Your task to perform on an android device: I want to listen to emotional empowerment meditation by Nithya Shanti on the Idanim app.
Image 0: 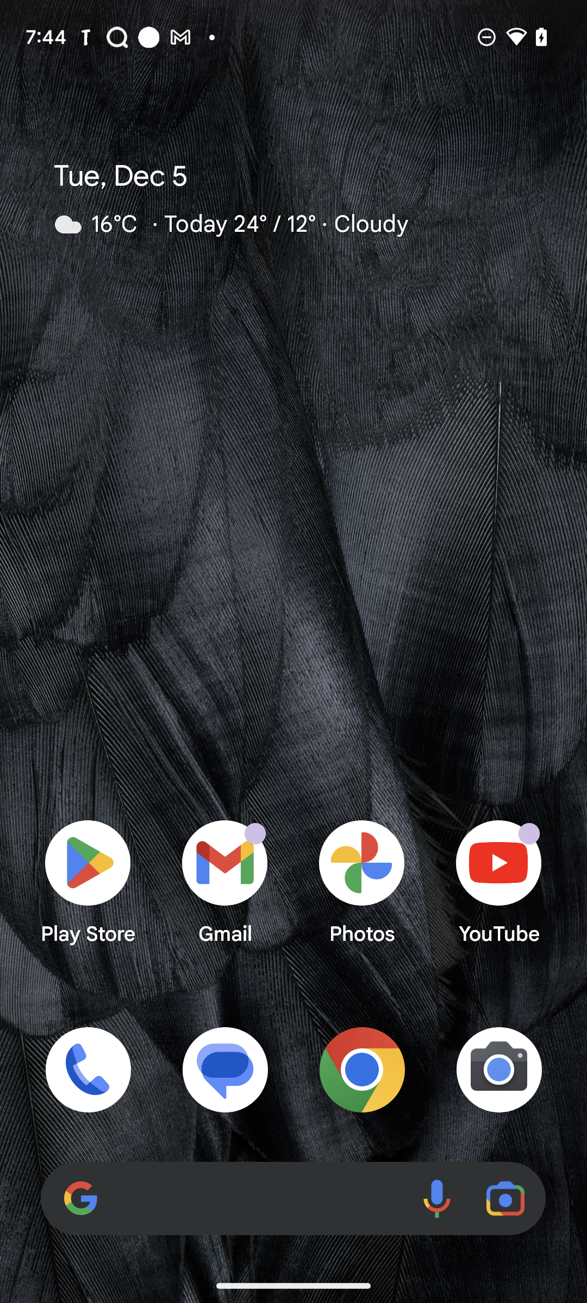
Open the Idanim app.
Step 0: open app "Idanim"
Image 1: 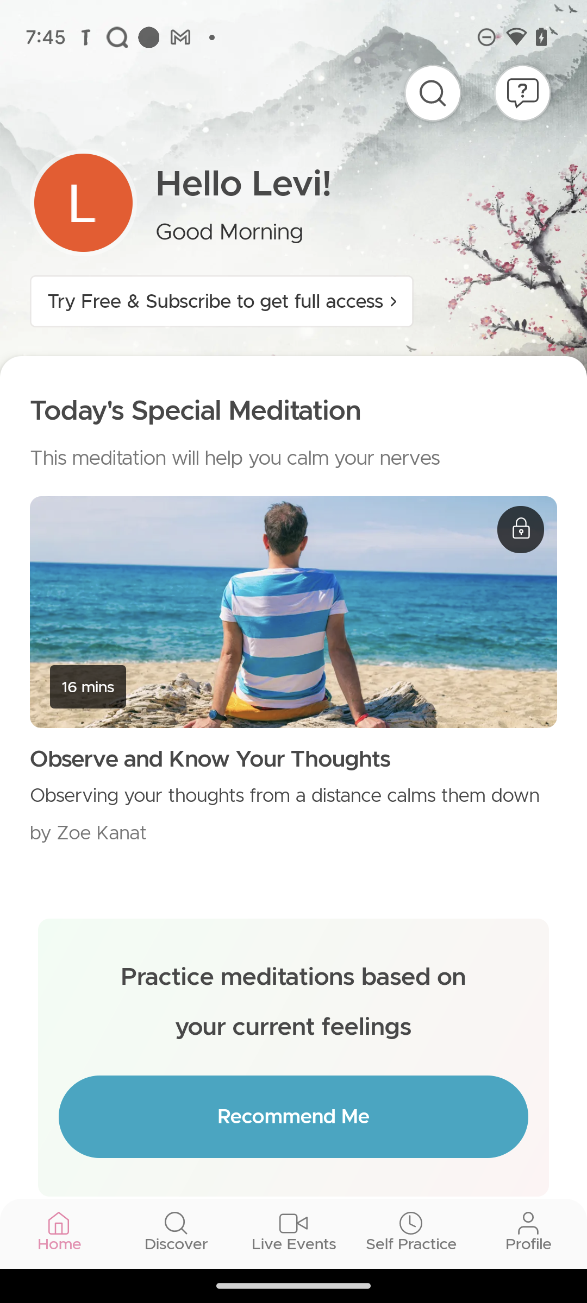
Click on the search icon on the top right side of the screen.
Step 1: click (433, 92)
Image 3: 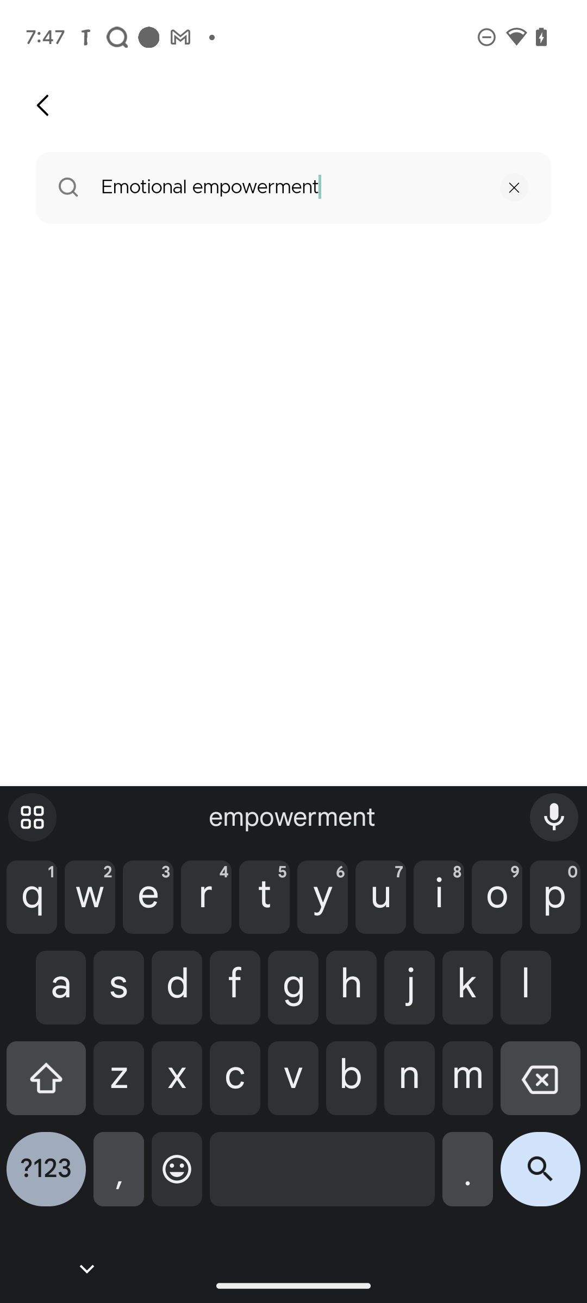
Click on the search icon on the bottom right side of the screen.
Step 3: click (540, 1178)
Image 4: 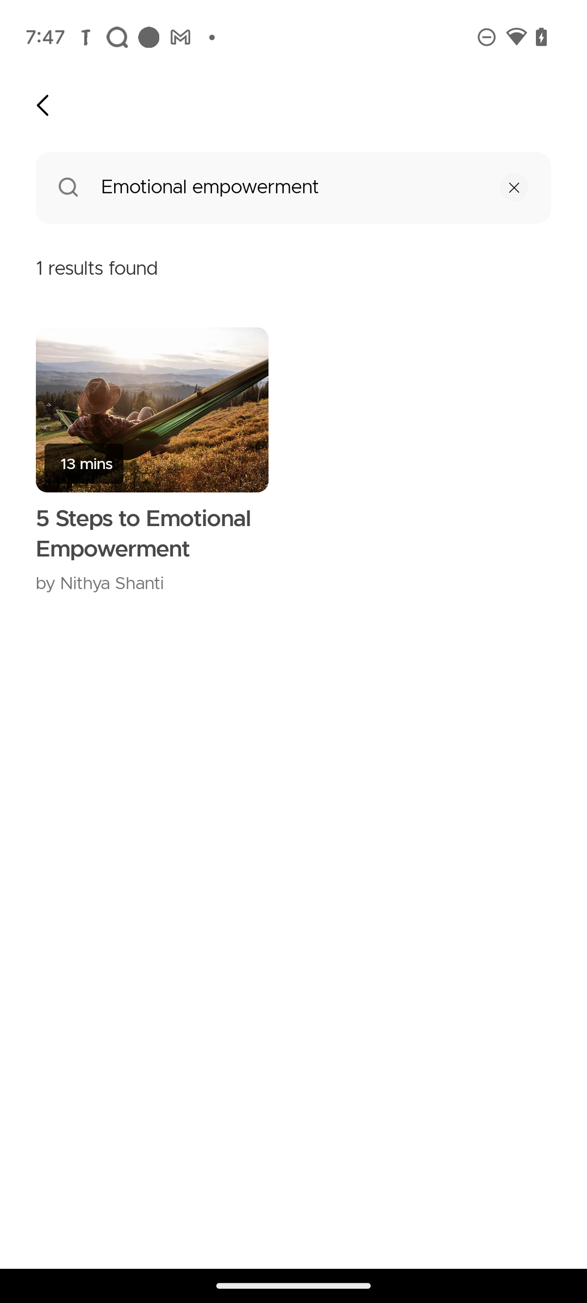
Click on the given suggestion.
Step 4: click (152, 409)
Image 5: 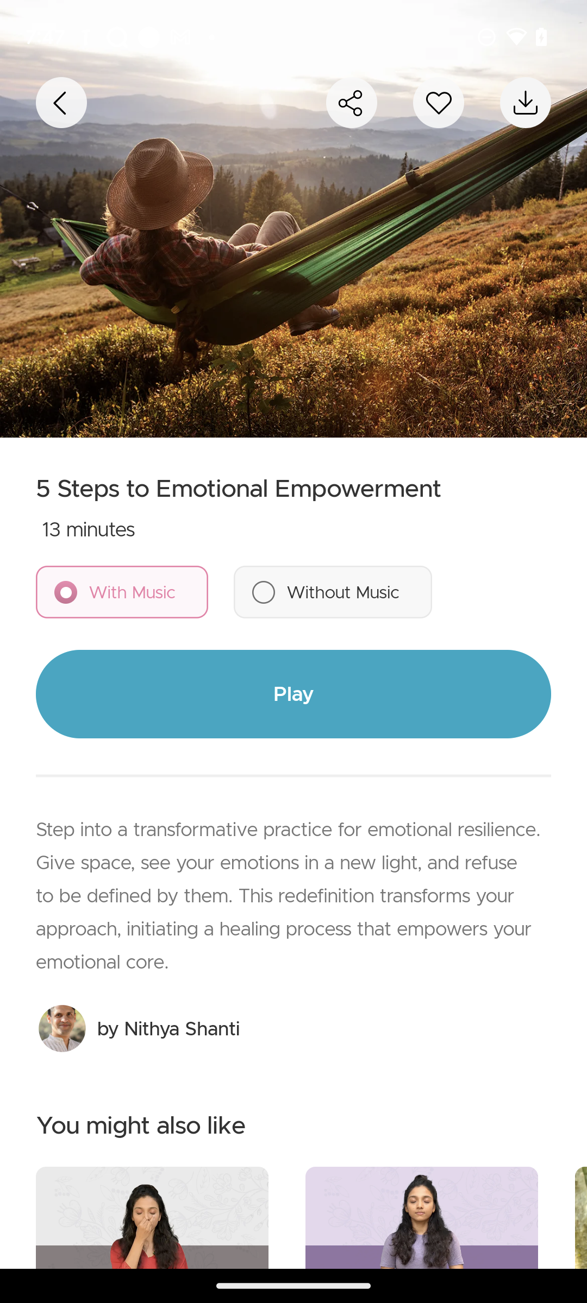
Click on the play button.
Step 5: click (293, 693)
Image 6: 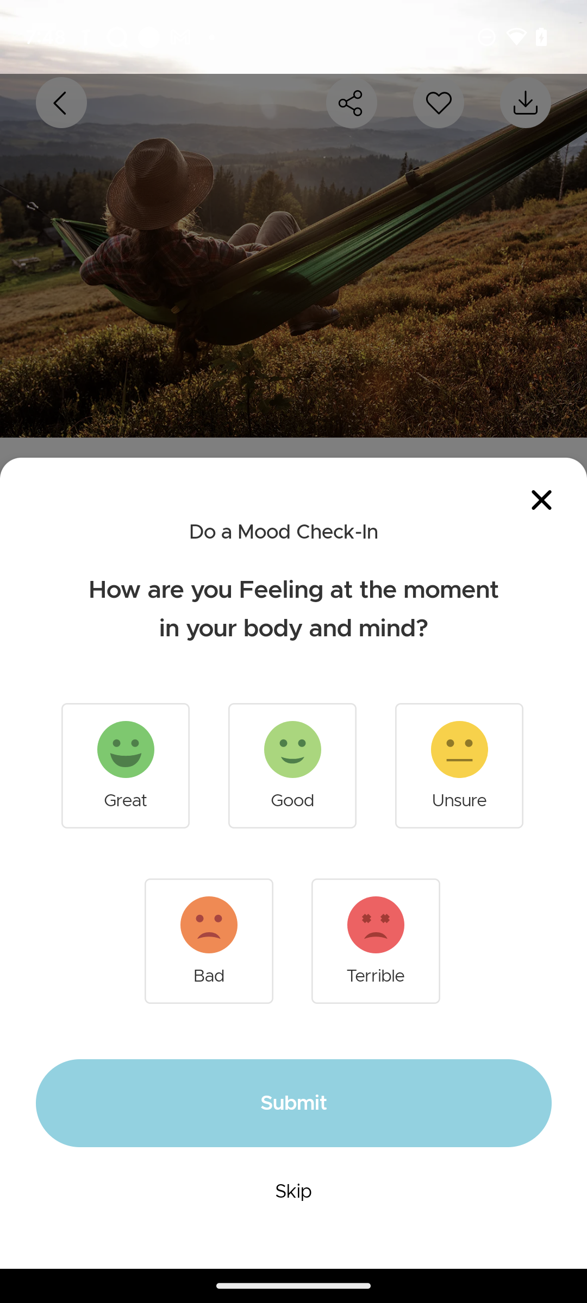
Click on the Unsure option.
Step 6: click (459, 749)
Image 7: 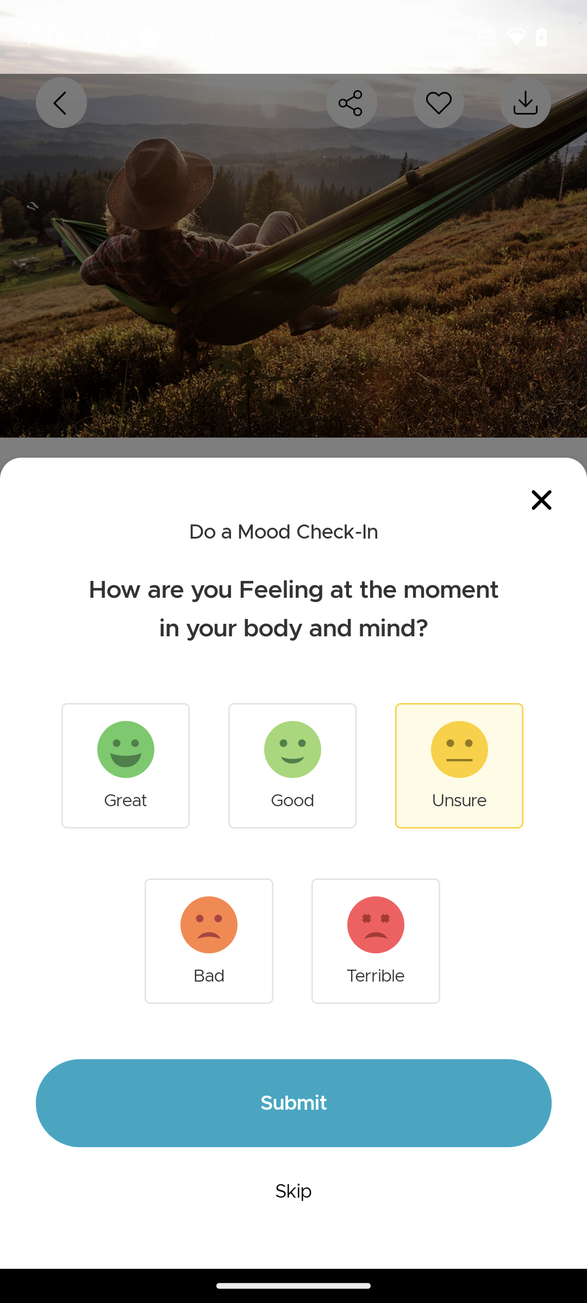
Click on the submit button.
Step 7: click (293, 1103)
Image 8: 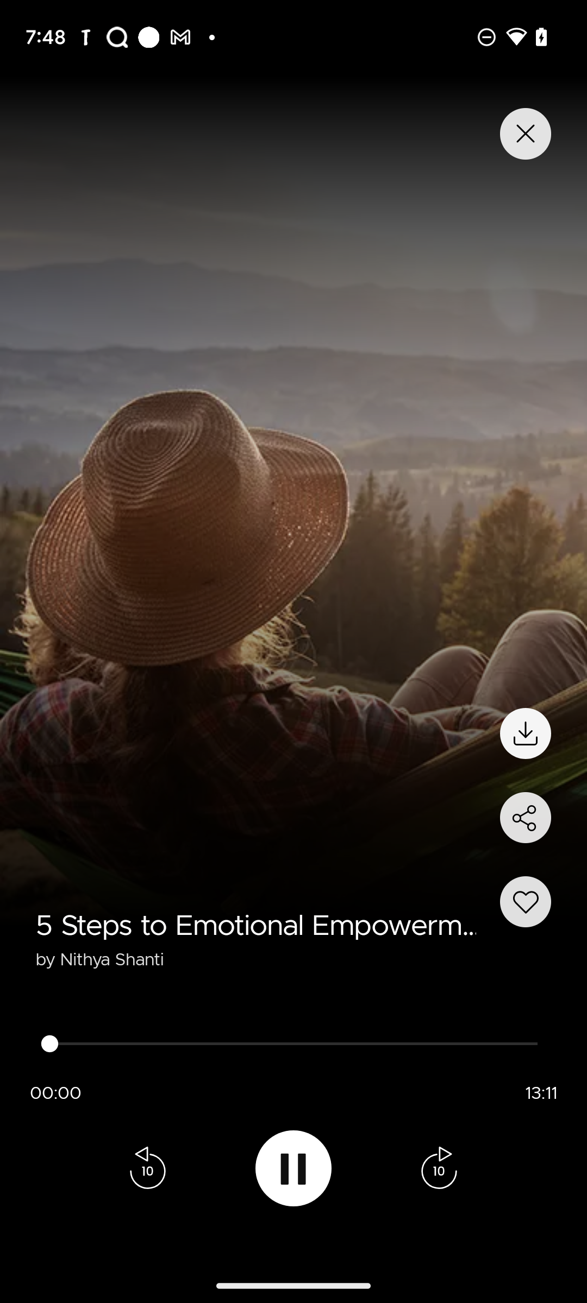
Click on the submit button.
Step 8: wait